Your task to perform on an android device: I have to look at all of the active reminders to keep track of my schedule.
Image 0: 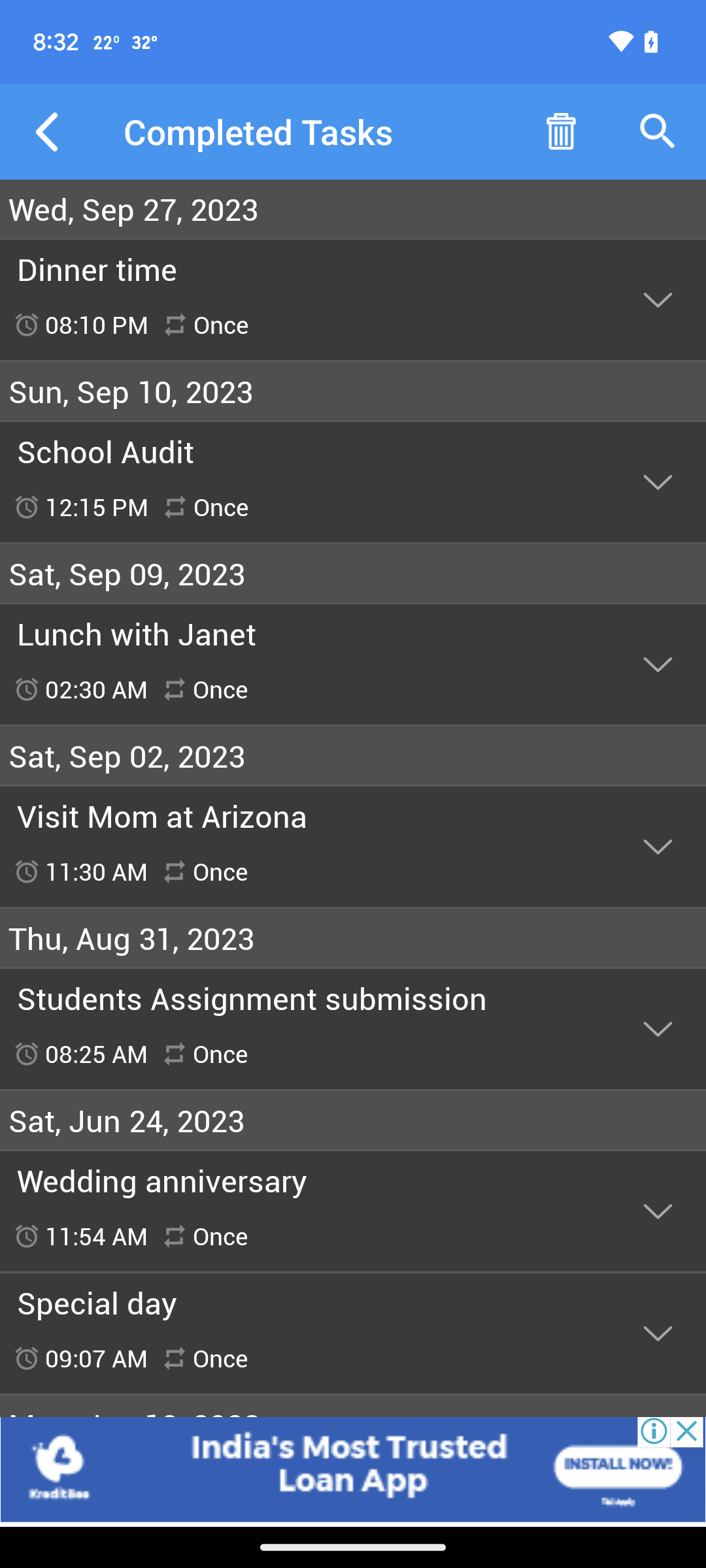
Go back to the previous screen
Step 0: press back button
Image 1: 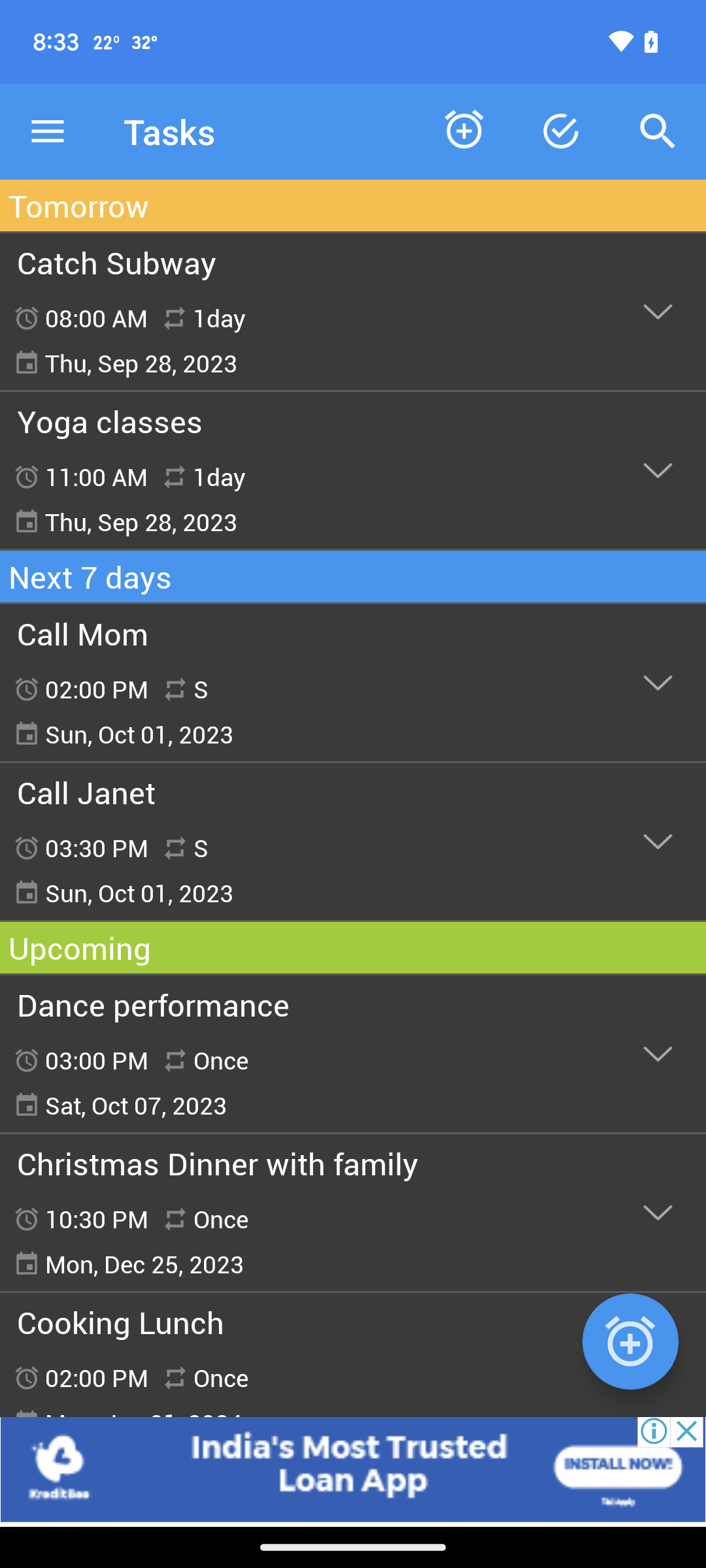
Swipe up the screen
Step 1: scroll down